Your task to perform on an android device: In order to have a backup, export all of the reminders in the Google Drive app in file format.
Image 0: 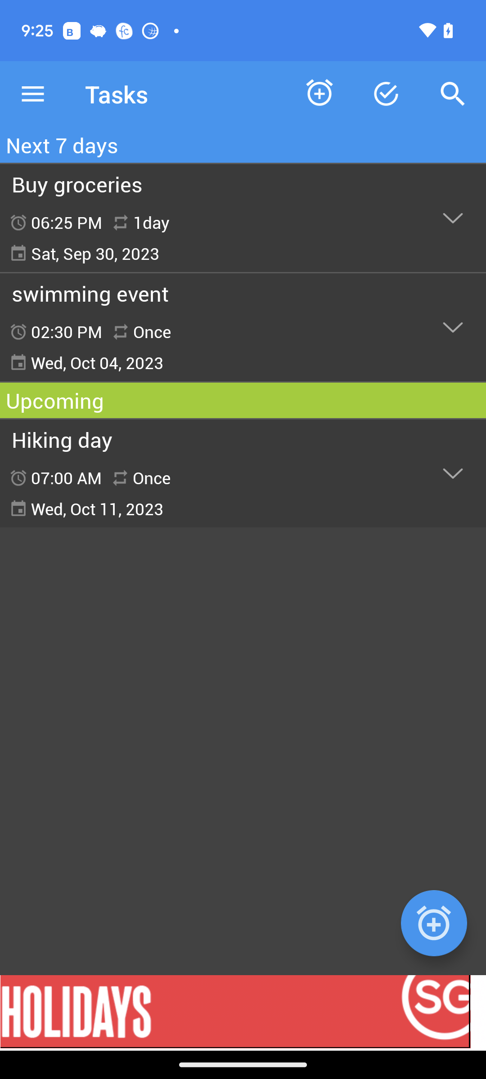
Click on the menu icon on the top left of the screen.
Step 0: click (33, 94)
Image 1: 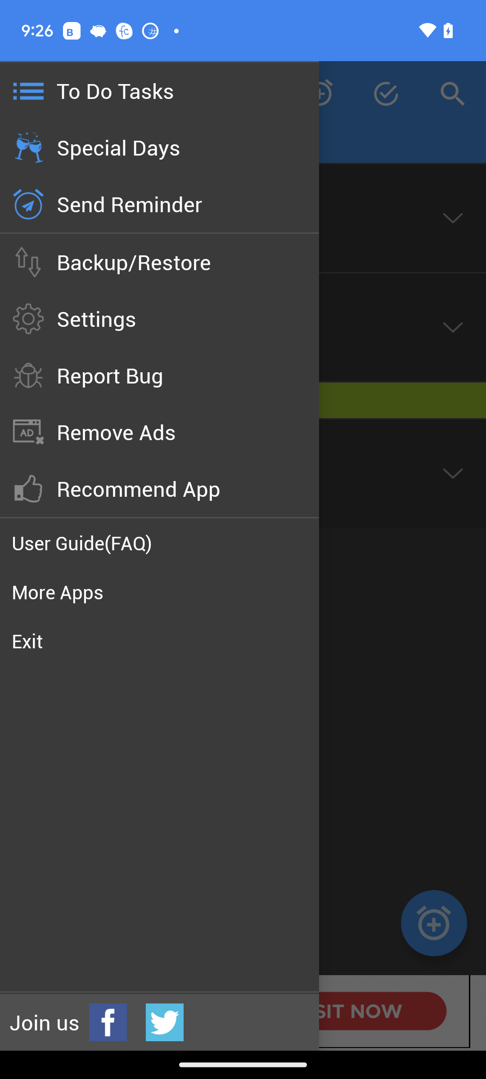
Click on the backup/restore option.
Step 1: click (222, 253)
Image 2: 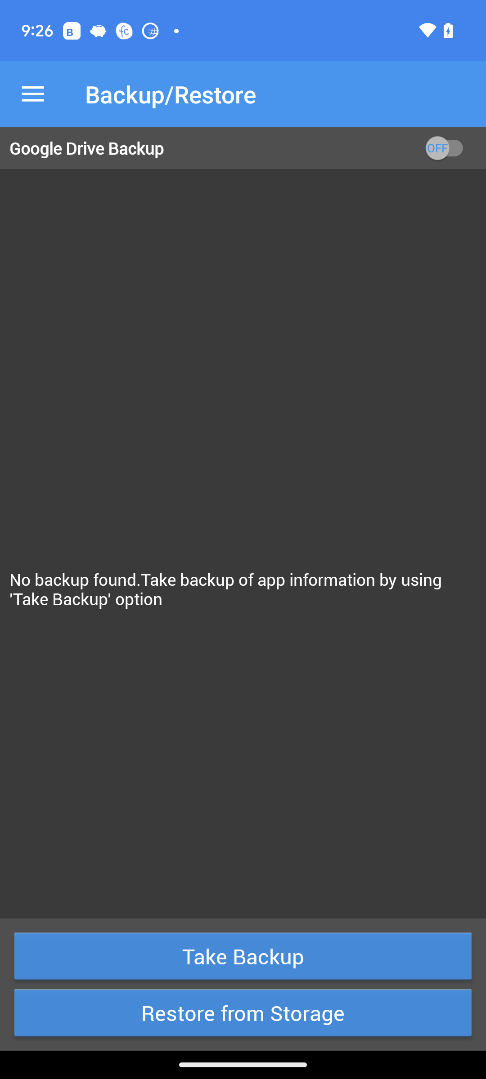
Click on the take backup button.
Step 2: click (243, 956)
Image 3: 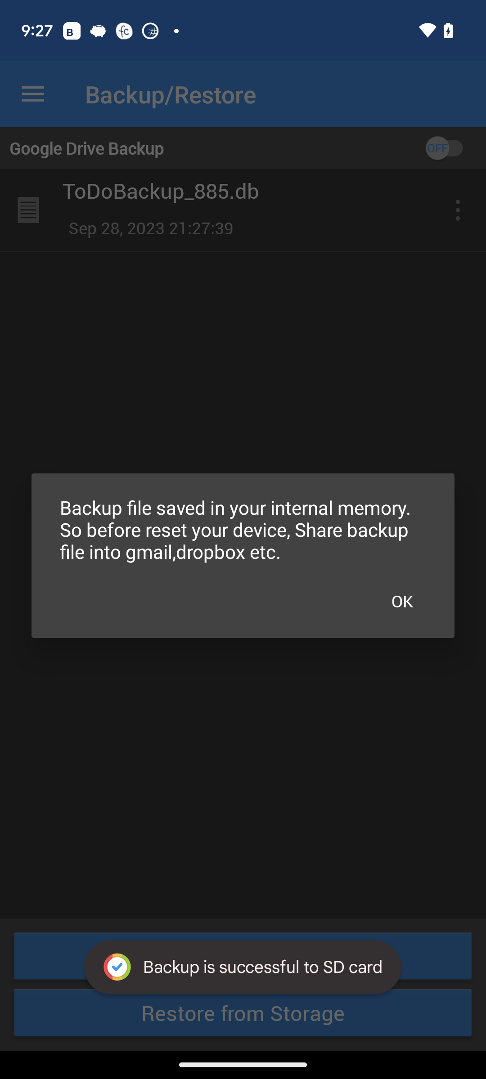
Click on the ok button.
Step 3: click (402, 601)